Your task to perform on an android device: I want to get a black cargo pant for myself, so look for it on the Amazon app.
Image 0: 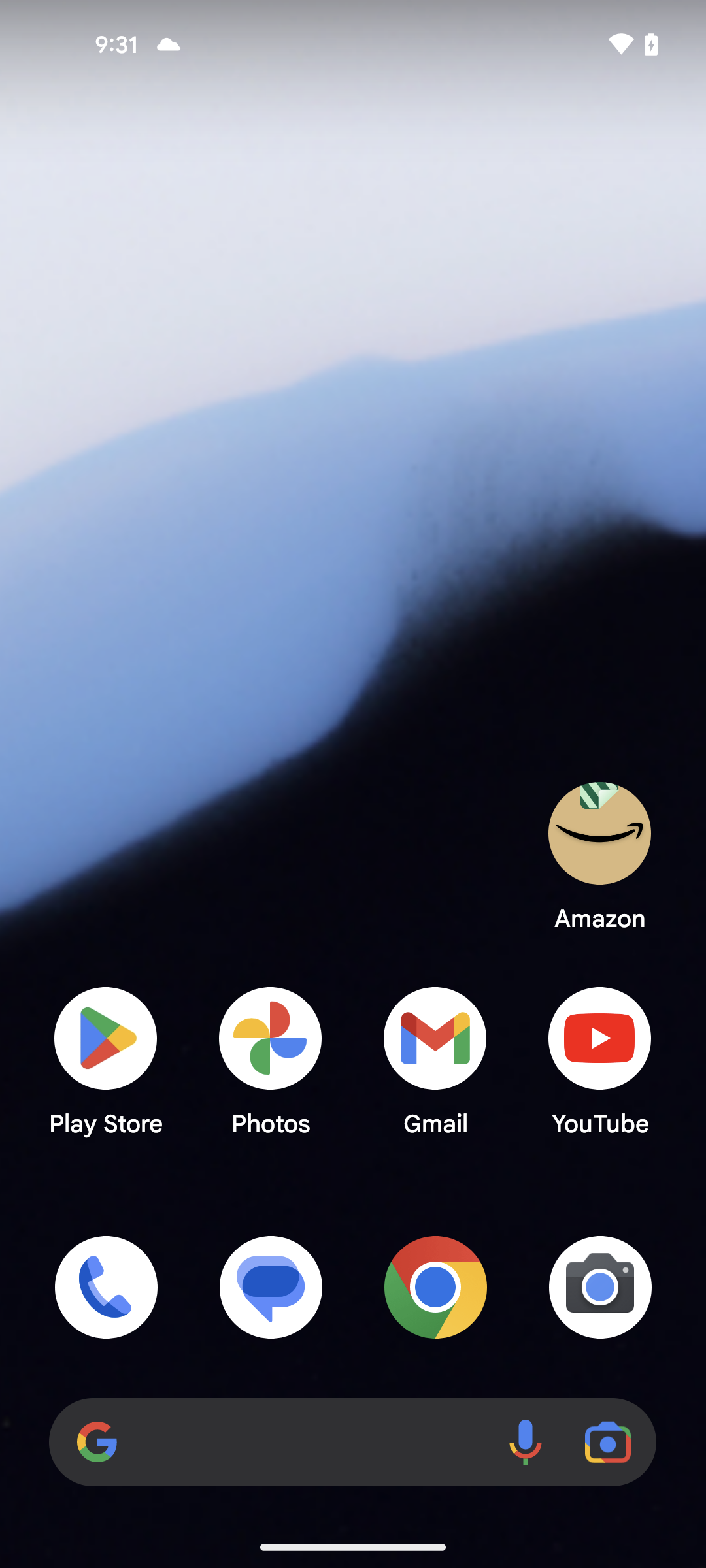
open the Amazon app
Step 0: open app "Amazon"
Image 1: 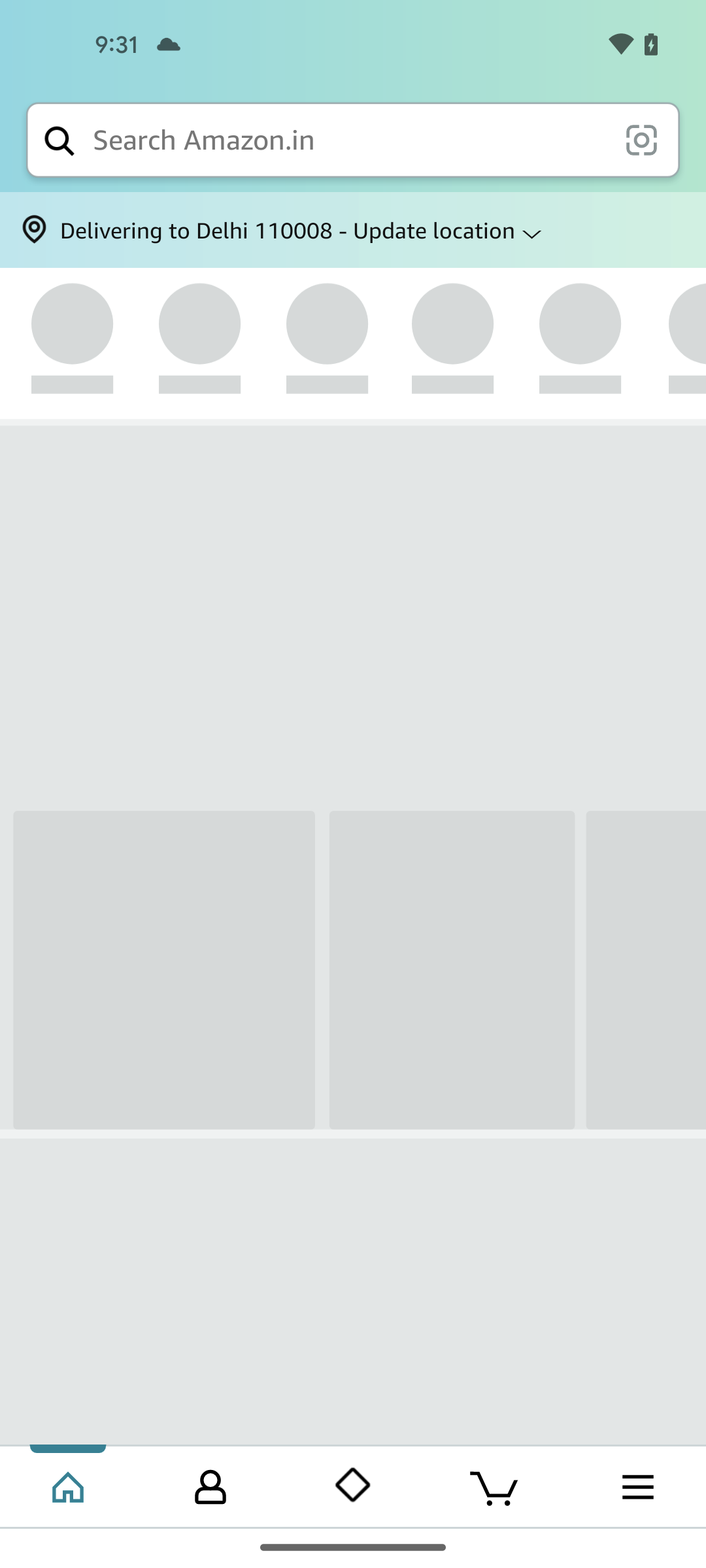
open the Amazon app
Step 1: wait
Image 2: 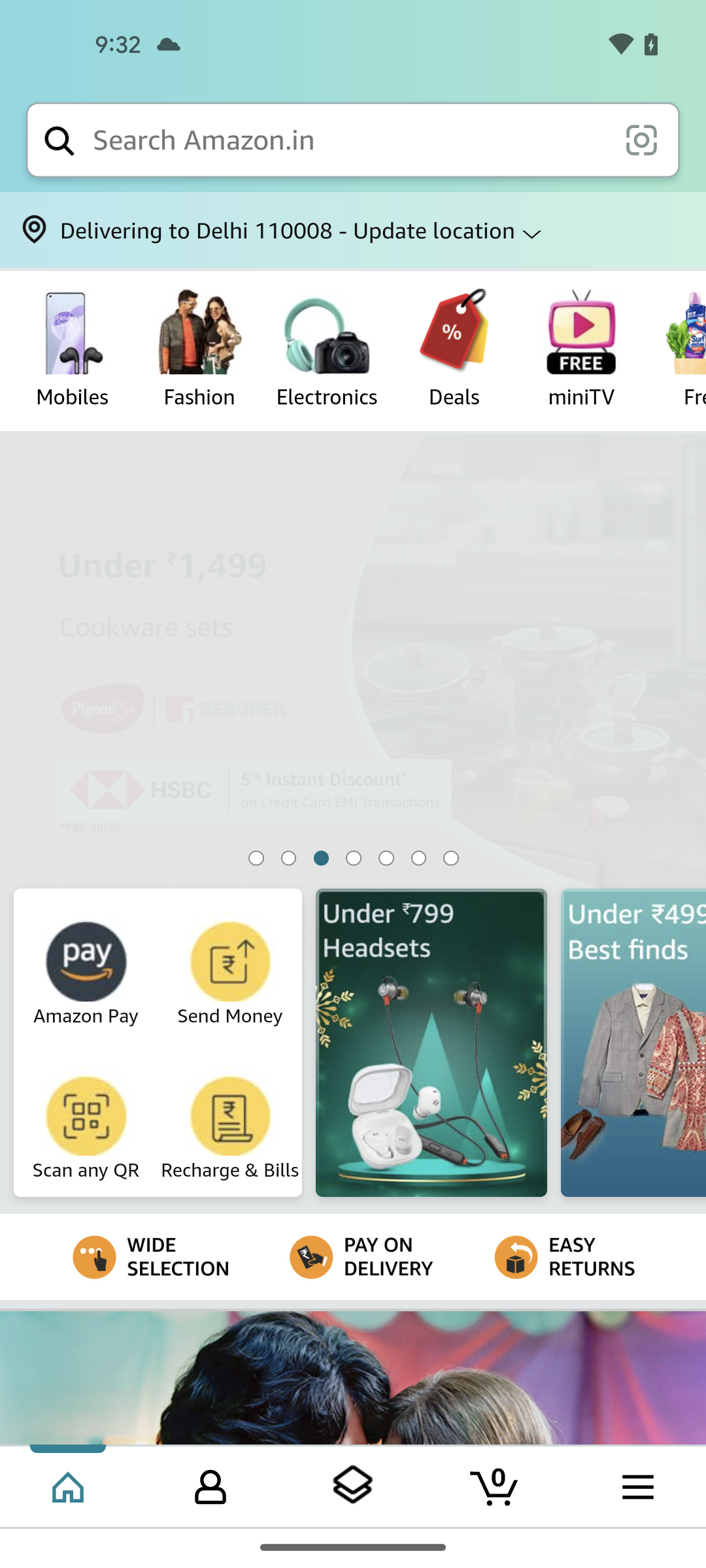
click on search bar
Step 2: click (348, 140)
Image 3: 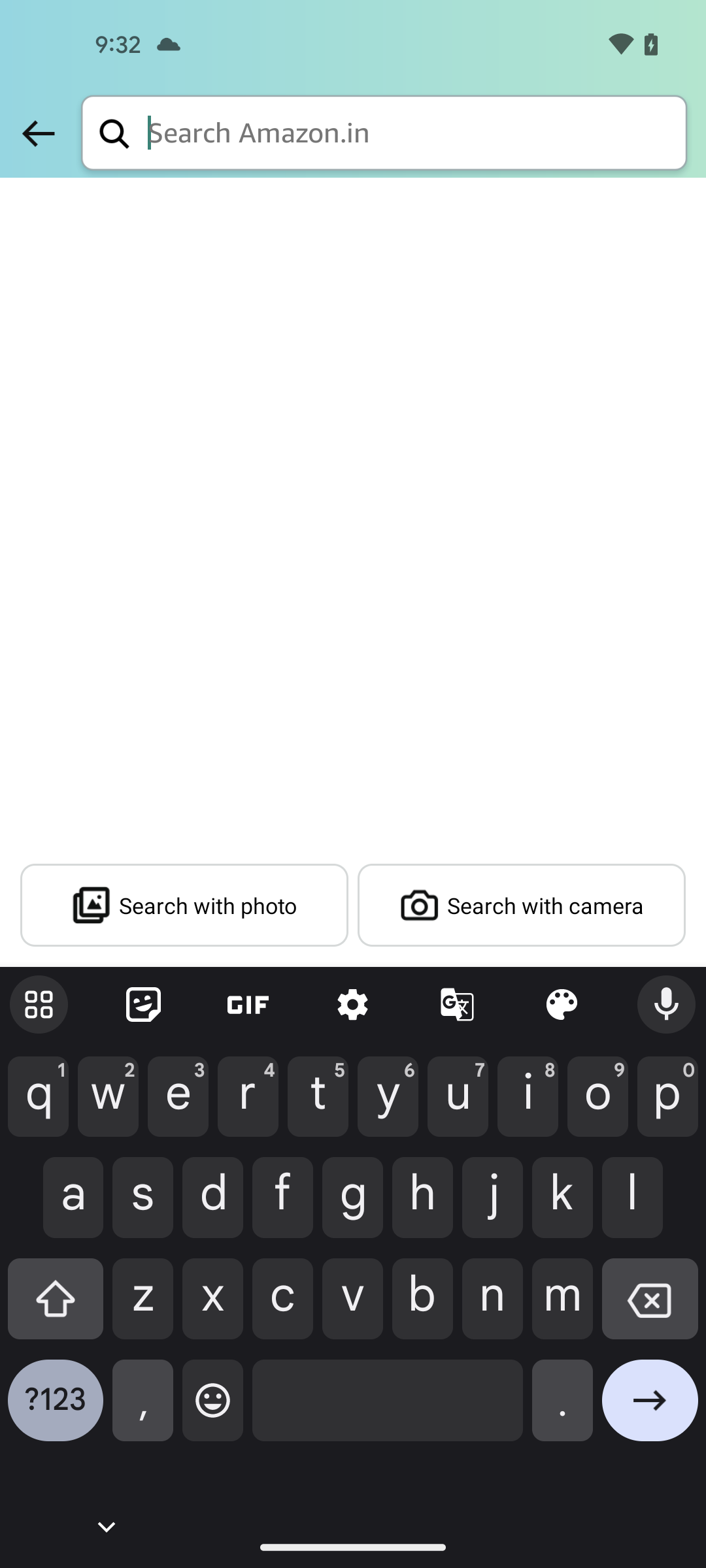
type black cargo pant
Step 3: type "black cargo pant"
Image 4: 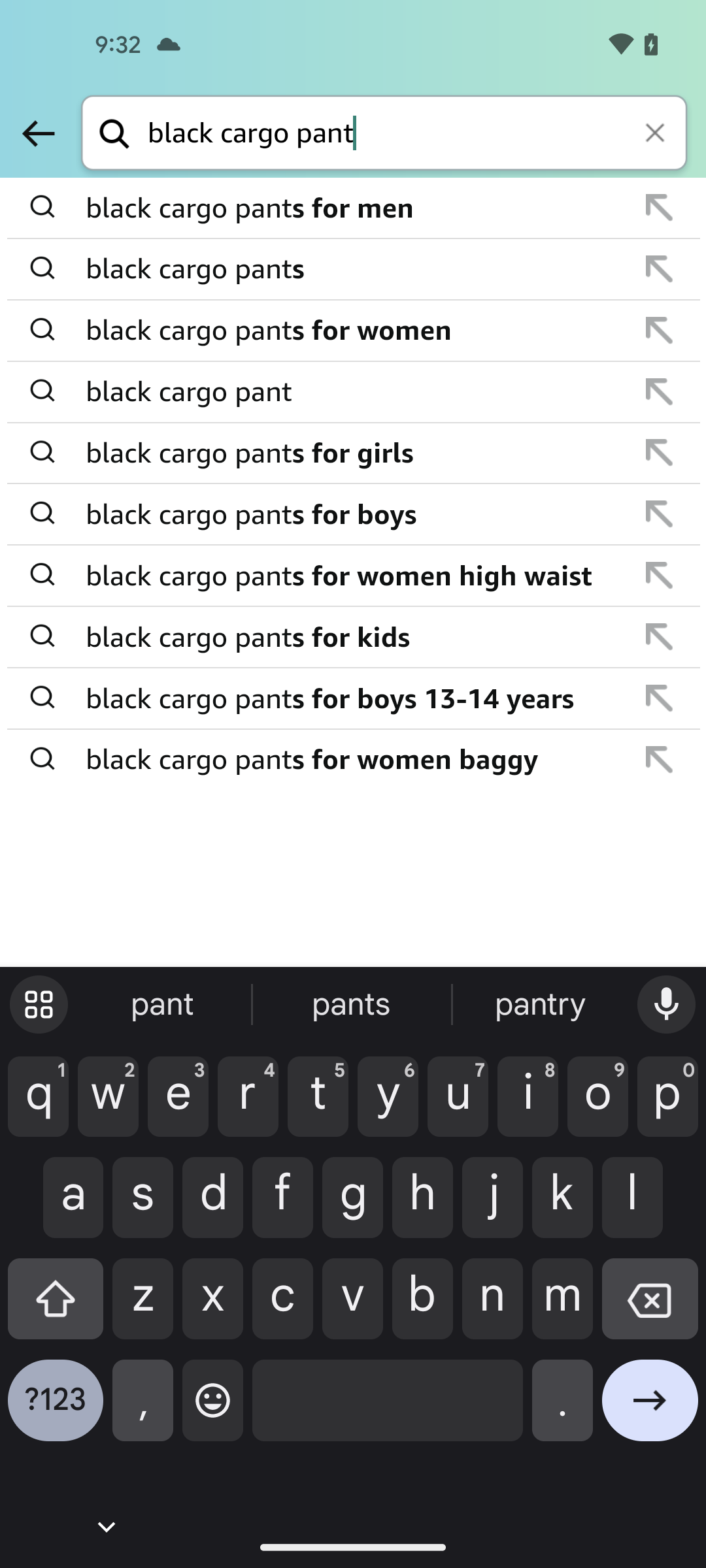
click on go arrow icon
Step 4: click (650, 1410)